Your task to perform on an android device: I want find out more about the Tiro cargo pants and am seeking for them. In the Adidas app, view the Tiro cargo pants' details.
Image 0: 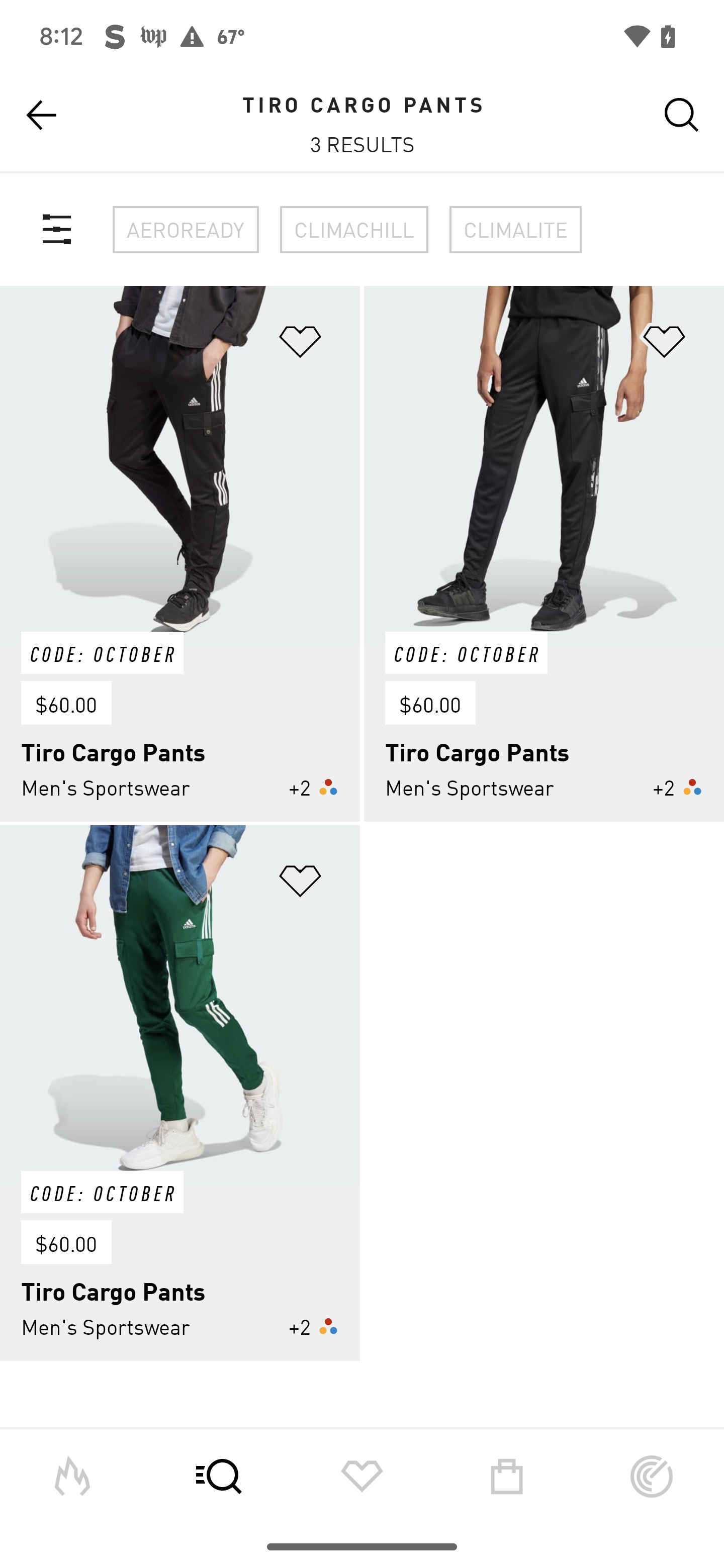
Click on the Tiro cargo pants to view the details 
Step 0: click (139, 521)
Image 1: 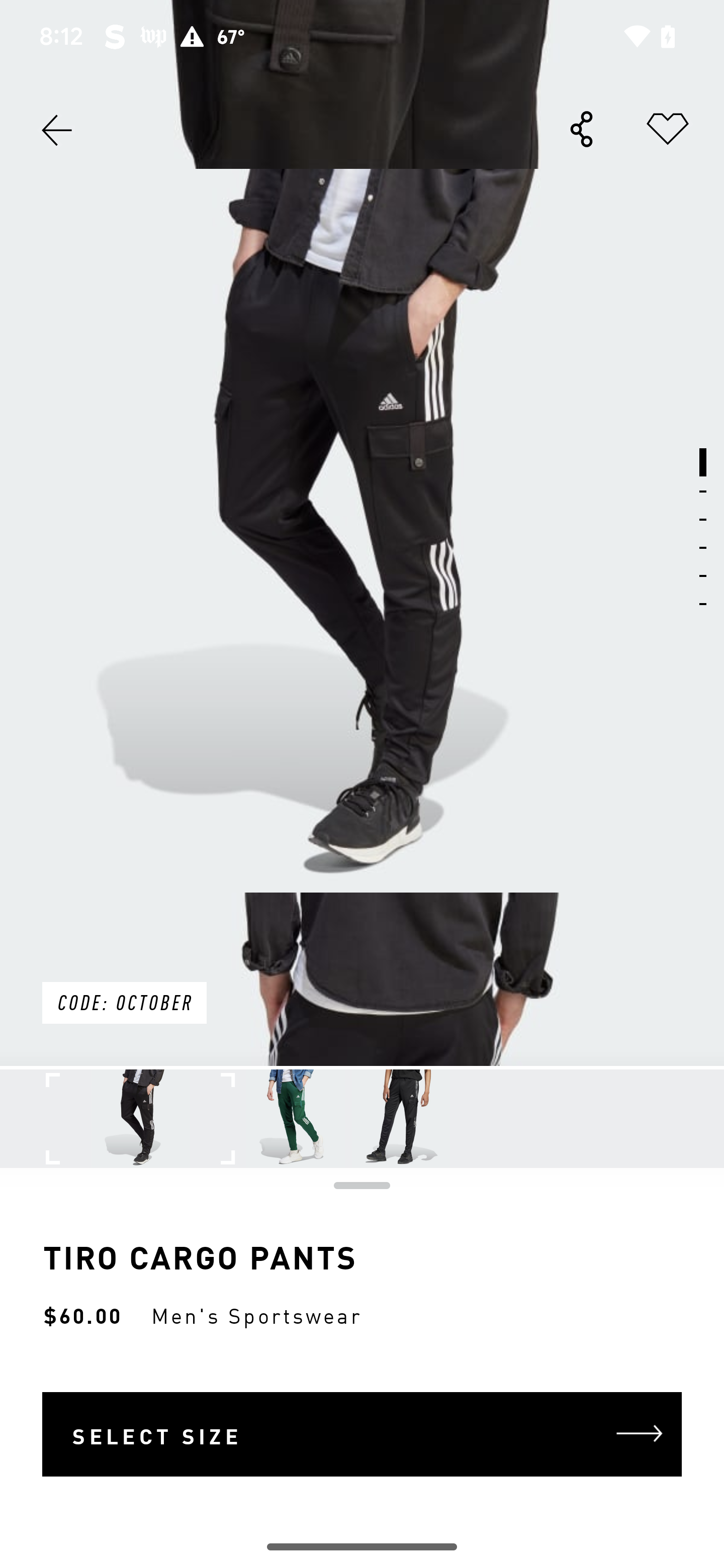
Swipe up on the screen
Step 1: scroll down
Image 2: 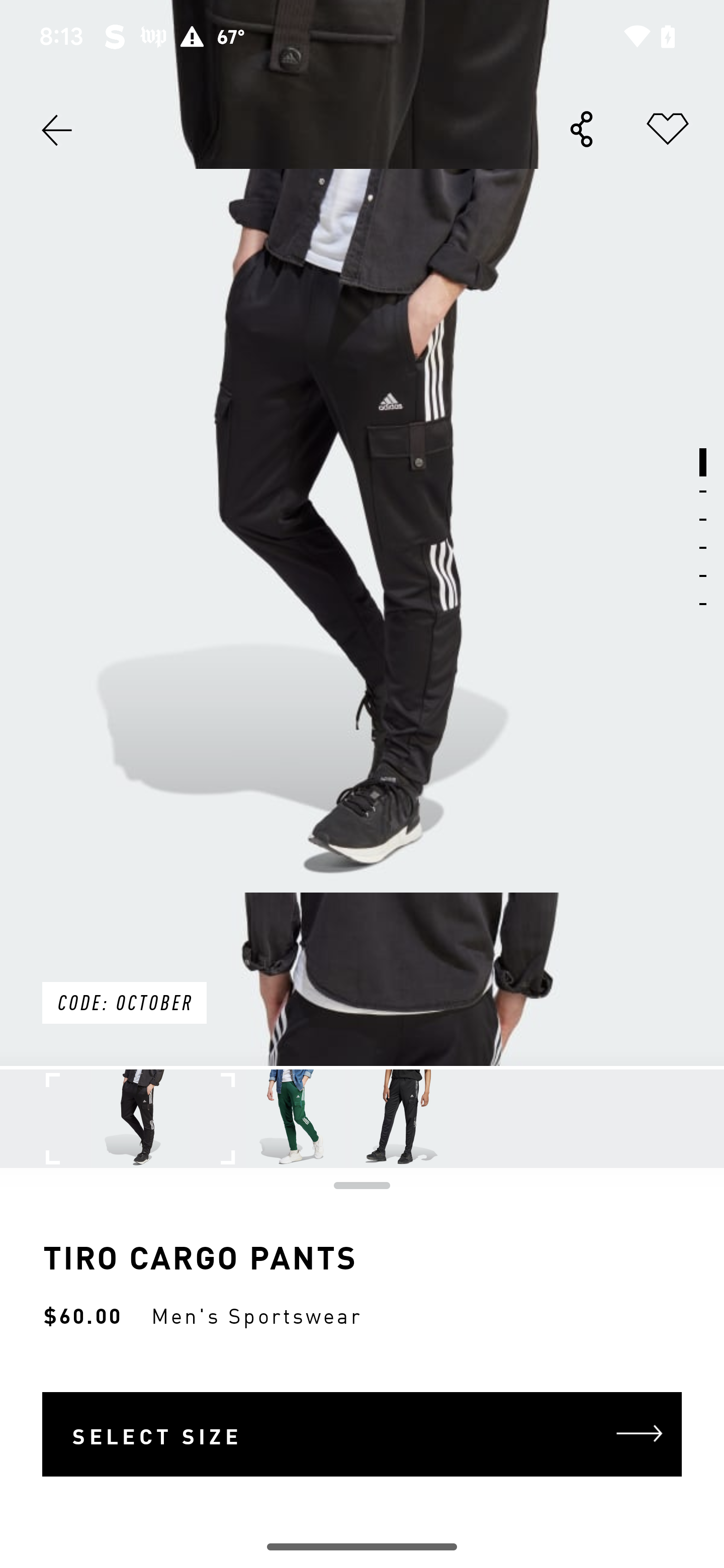
Swipe up on the screen
Step 2: scroll down
Image 4: 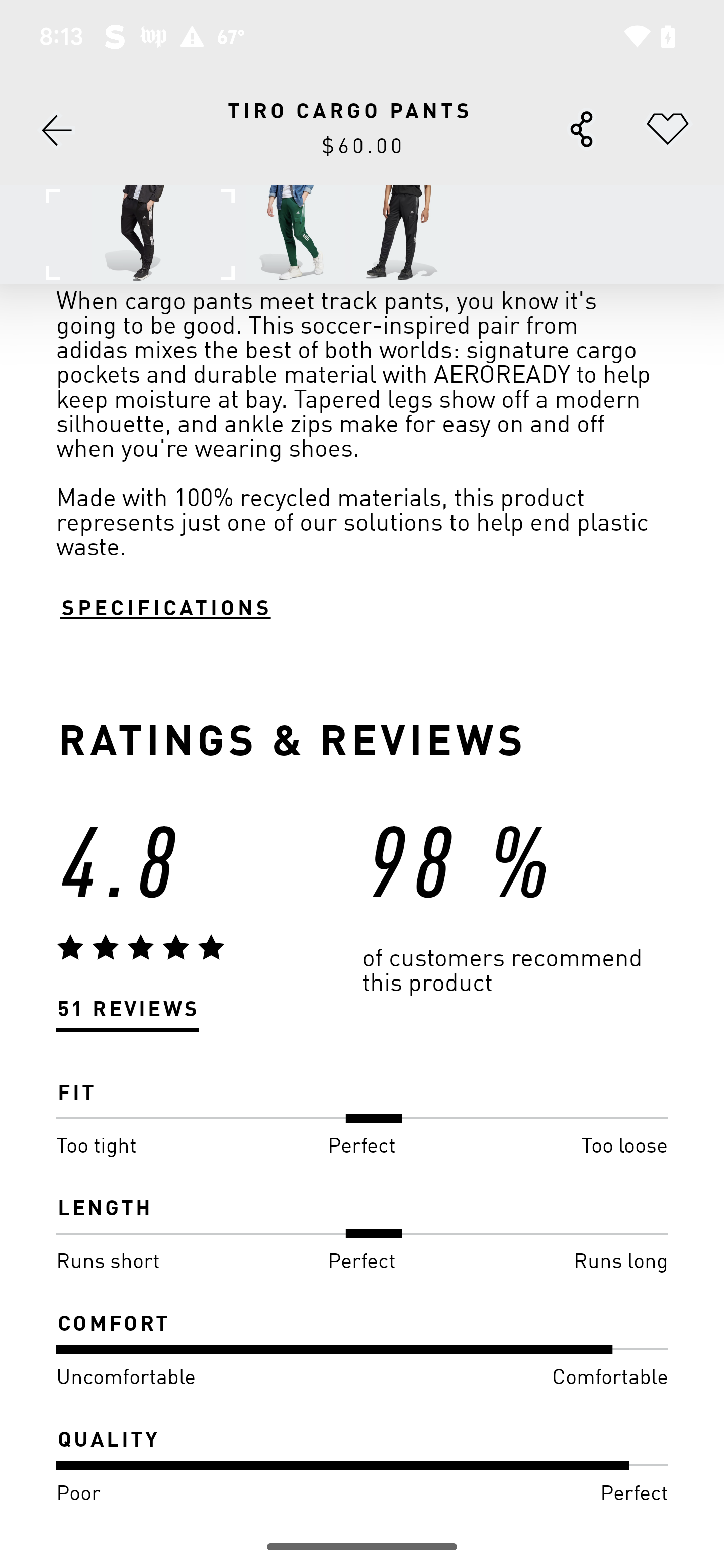
Swipe up on the screen
Step 4: scroll down